Your task to perform on an android device: The yoga sessions will get started at 8:00 AM tomorrow, and I don't want to miss them. Set a reminder for 8 AM in the Keep Notes app.
Image 0: 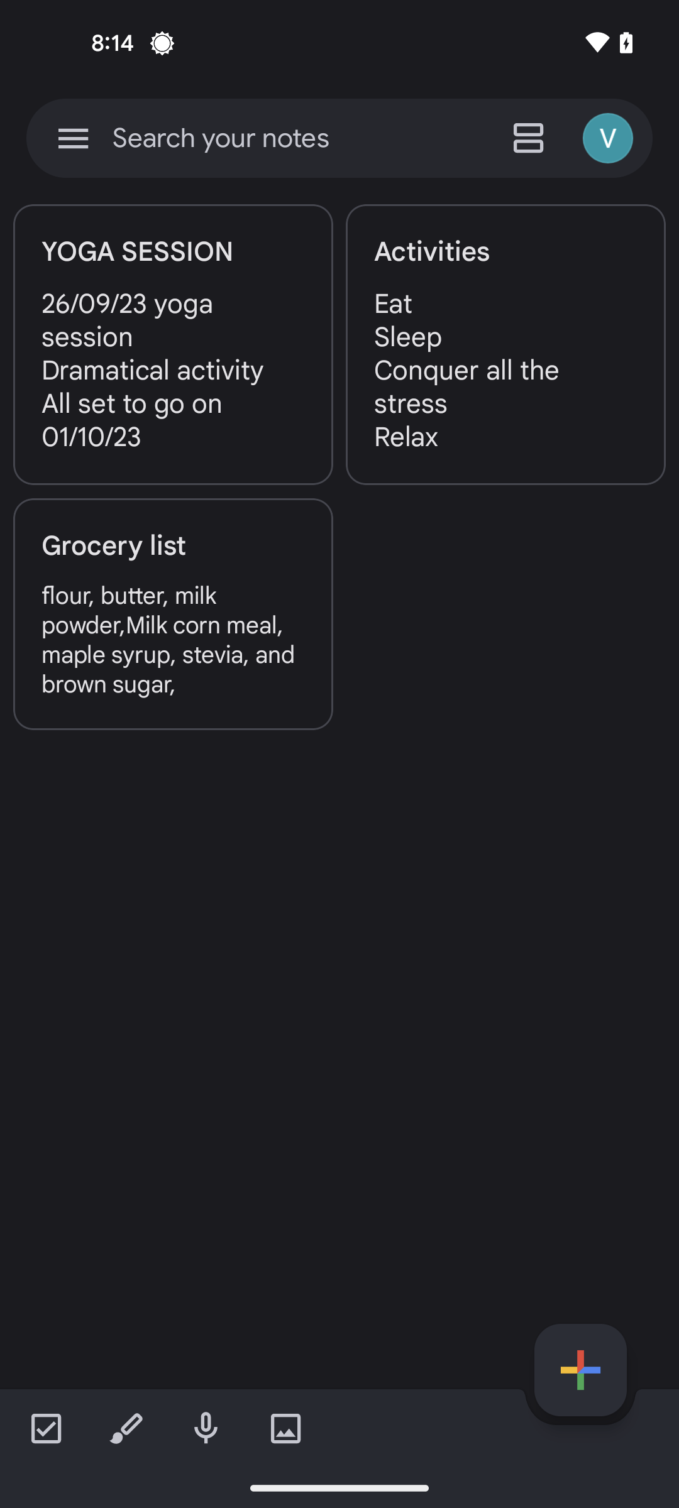
Click on the YOGA SESSION note
Step 0: click (173, 371)
Image 1: 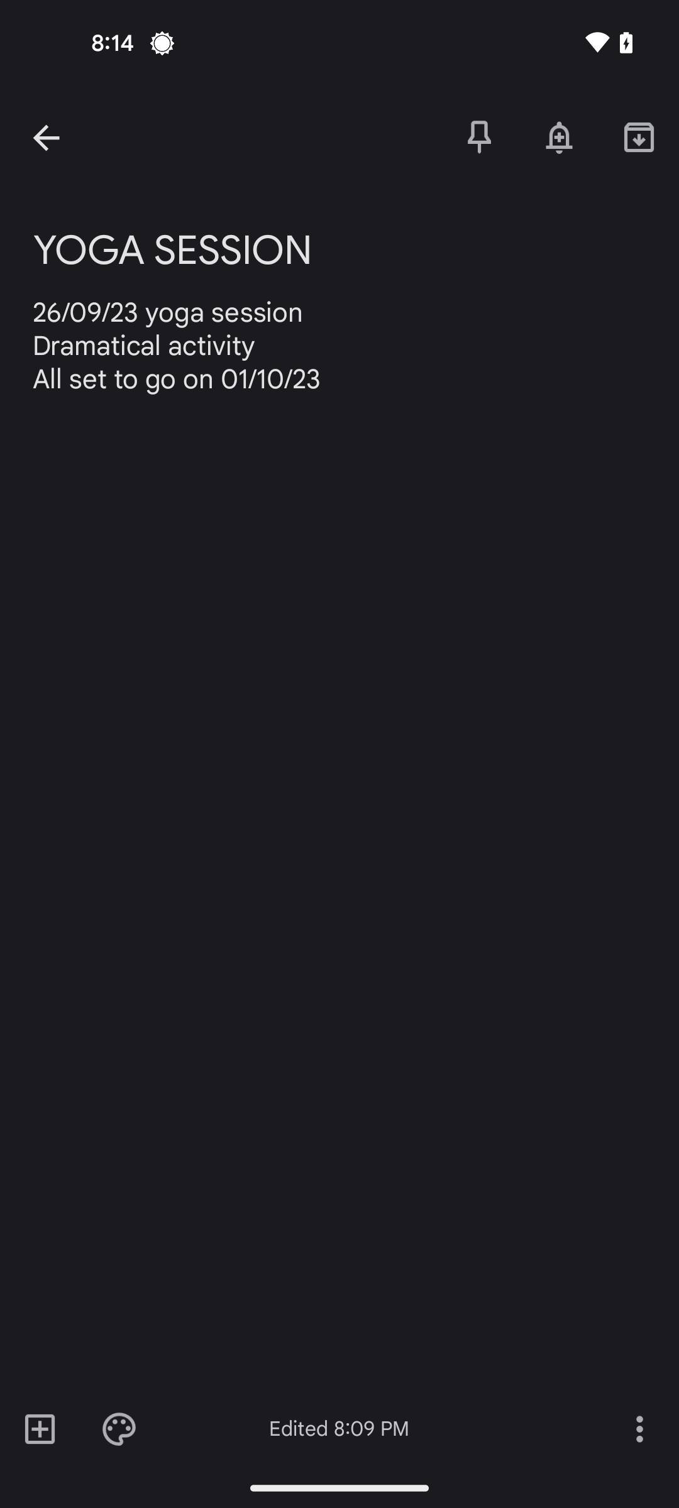
Click on the add Notification bell icon
Step 1: click (528, 138)
Image 2: 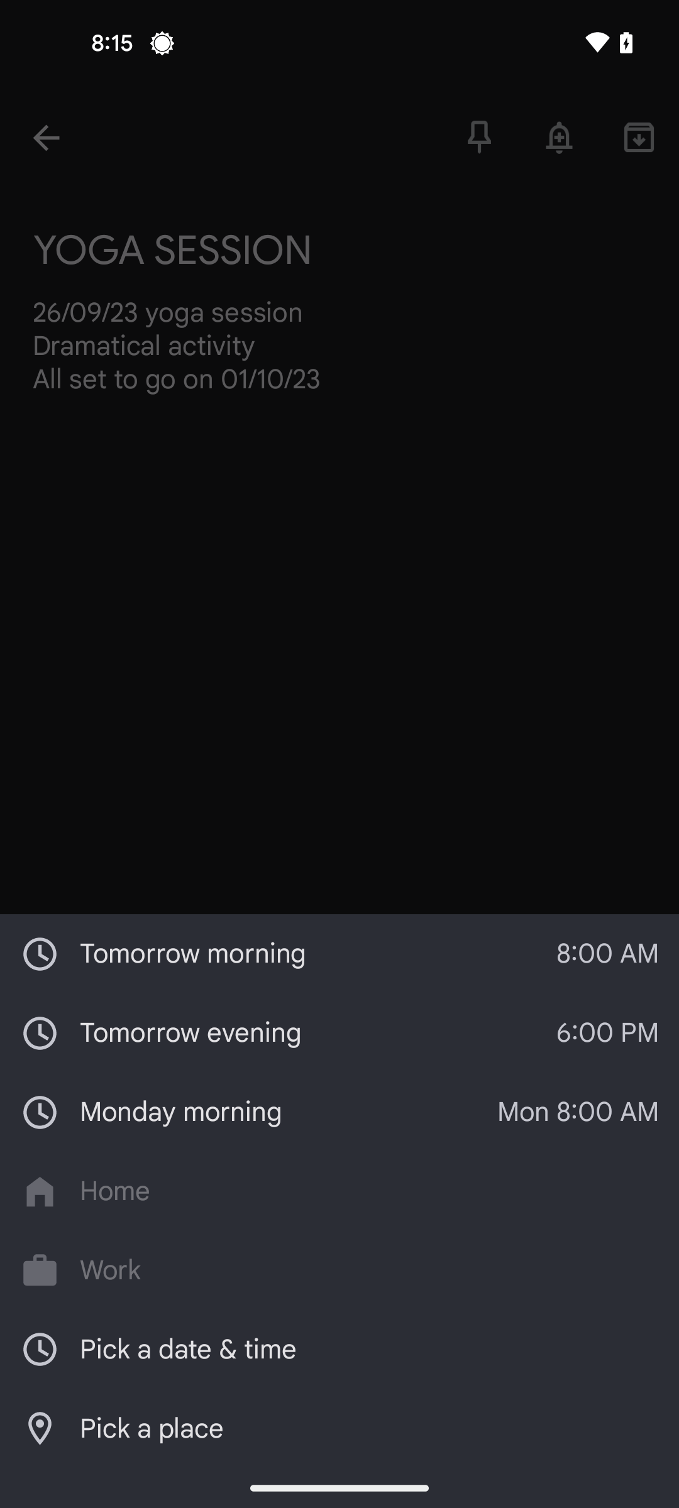
Click on the Tomorrow morning of 8:00 AM Reminder
Step 2: click (308, 953)